Your task to perform on an android device: In the Booking.com app, search for Pad 51 Hotel in New York City from August 23–23 to August 30–23
Image 0: 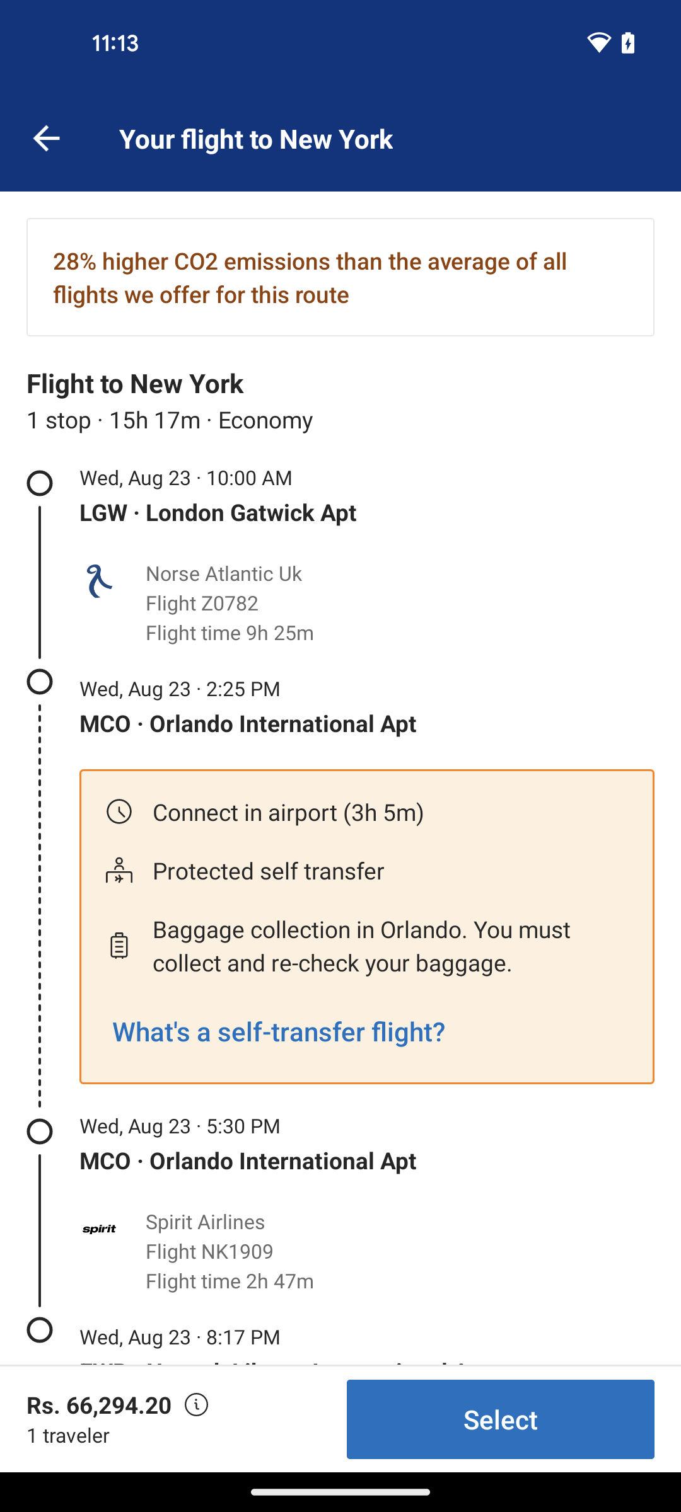
Go back to the previous page
Step 0: press back button
Image 1: 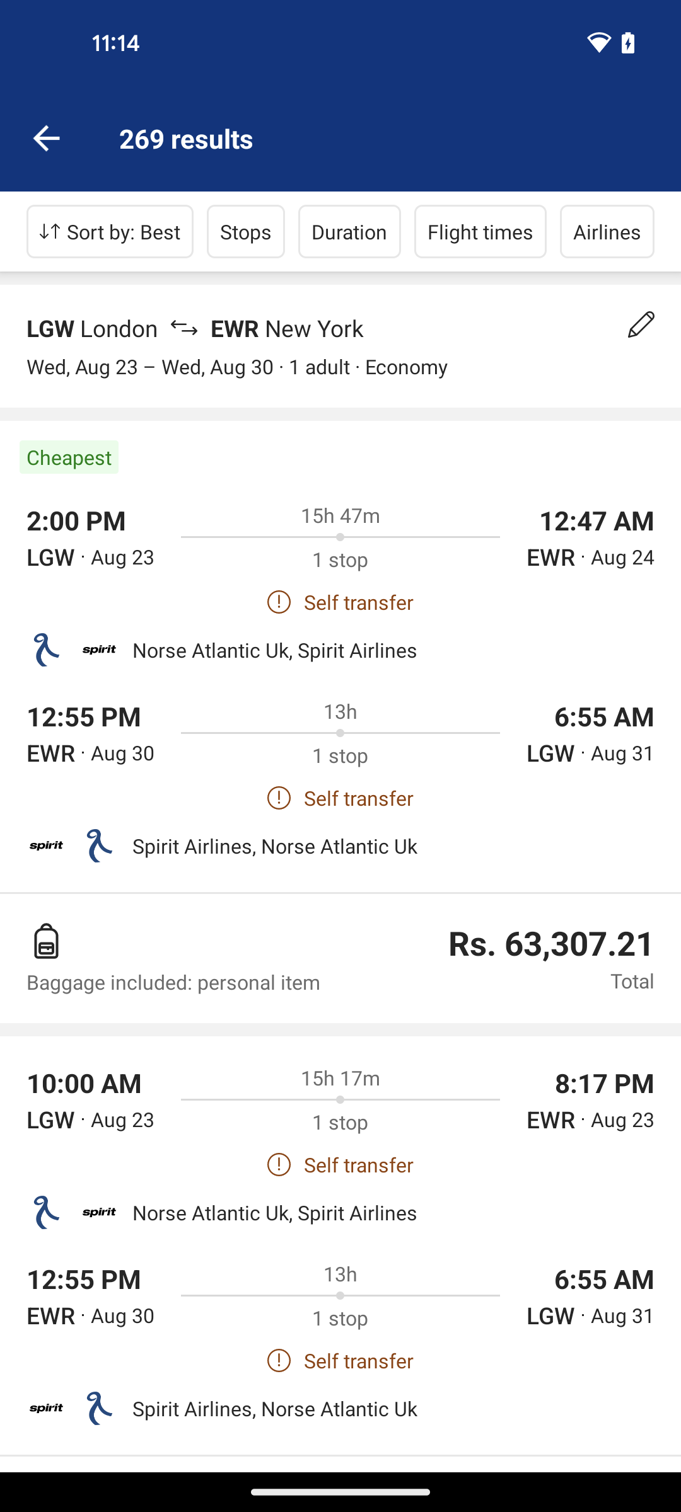
Go back to the previous page
Step 1: press back button
Image 2: 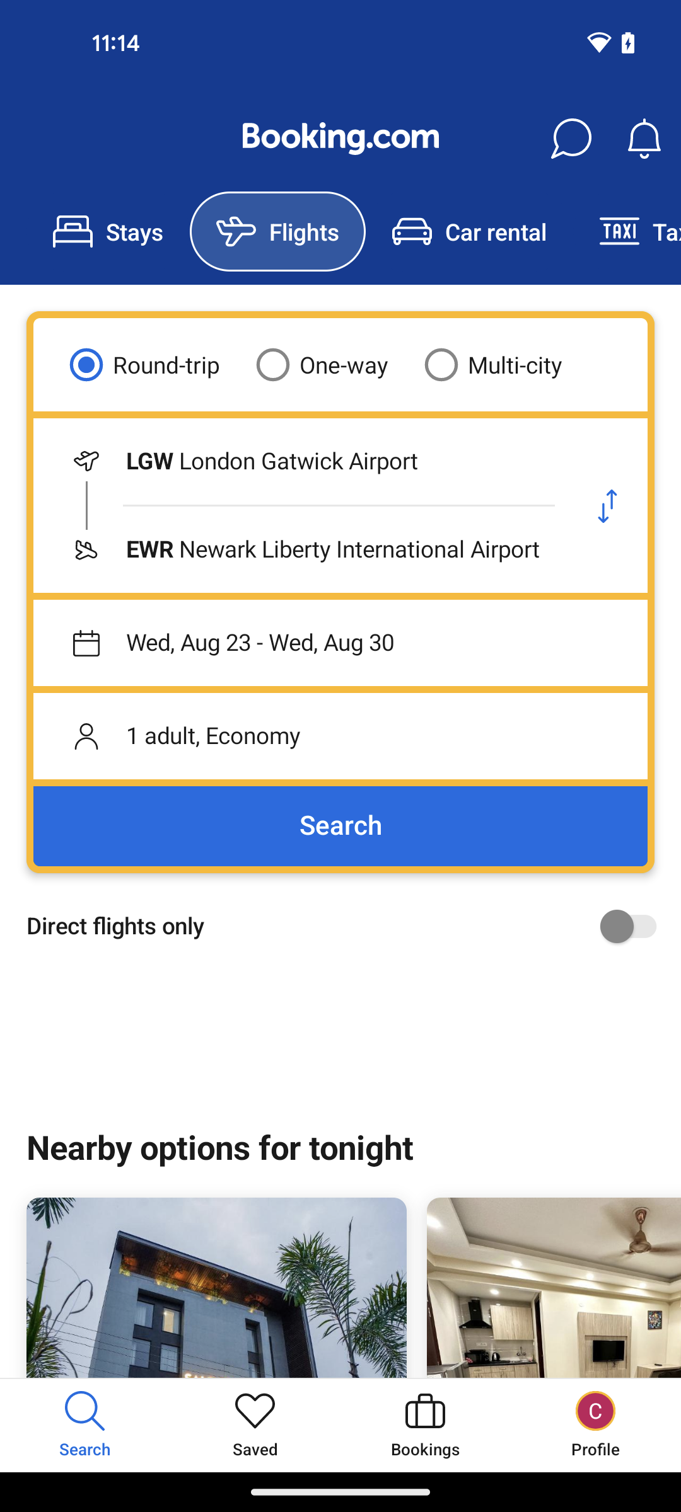
Click on the stays option
Step 2: click (134, 231)
Image 3: 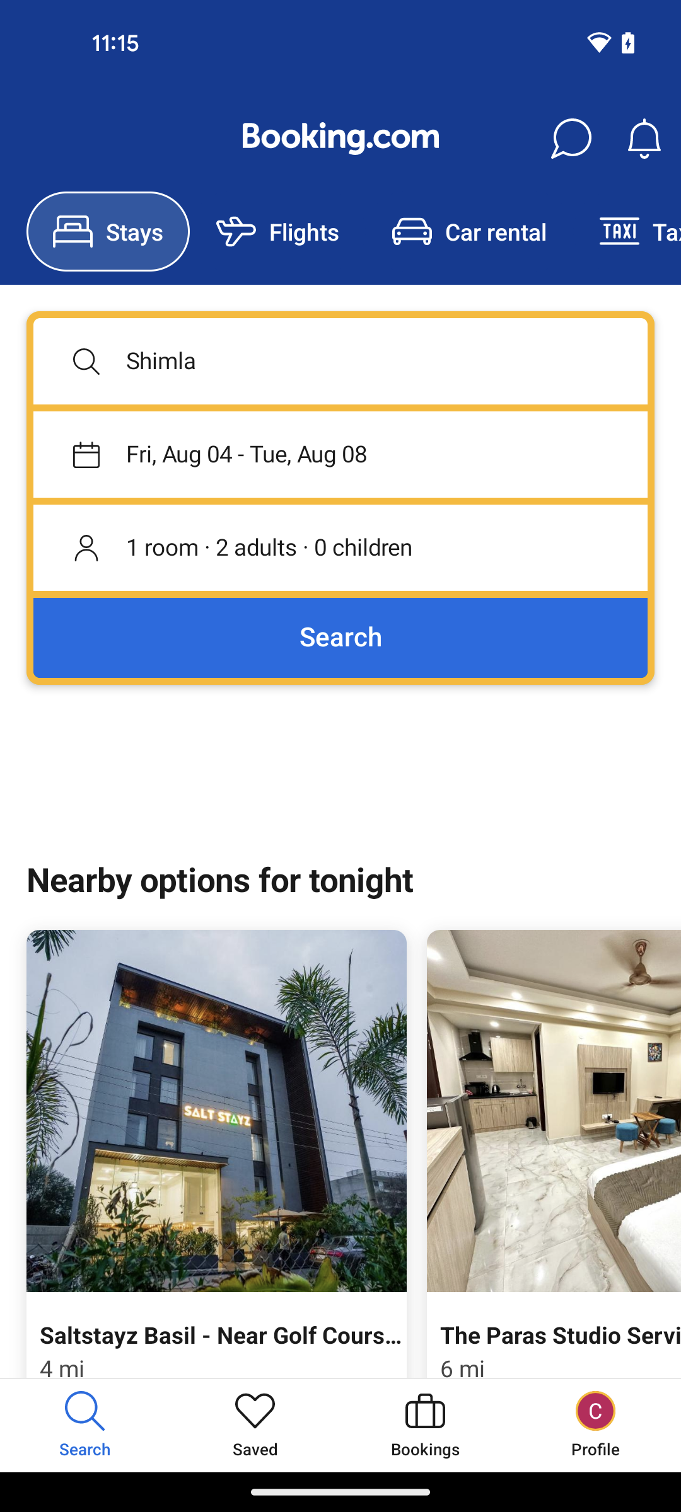
Click on the location search bar
Step 3: click (340, 361)
Image 4: 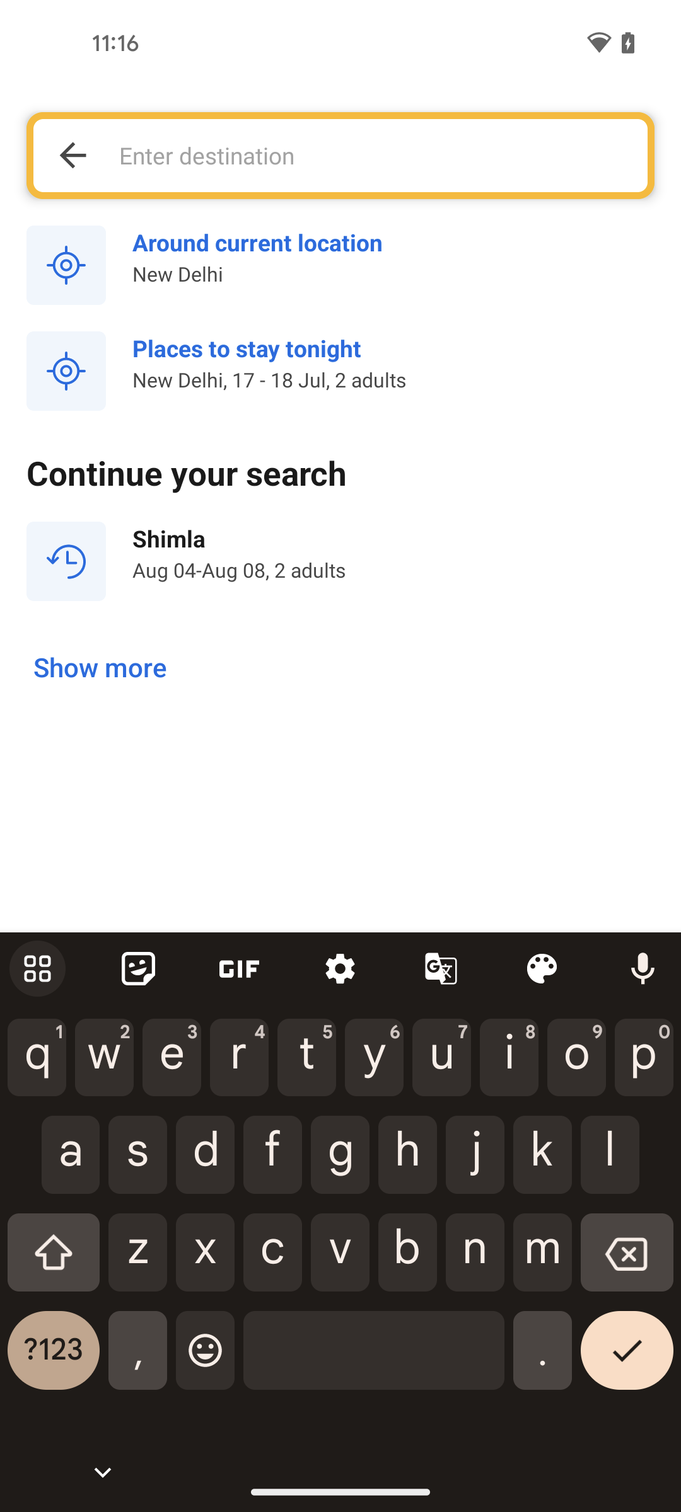
Search for New York City
Step 4: type "New York City"
Image 5: 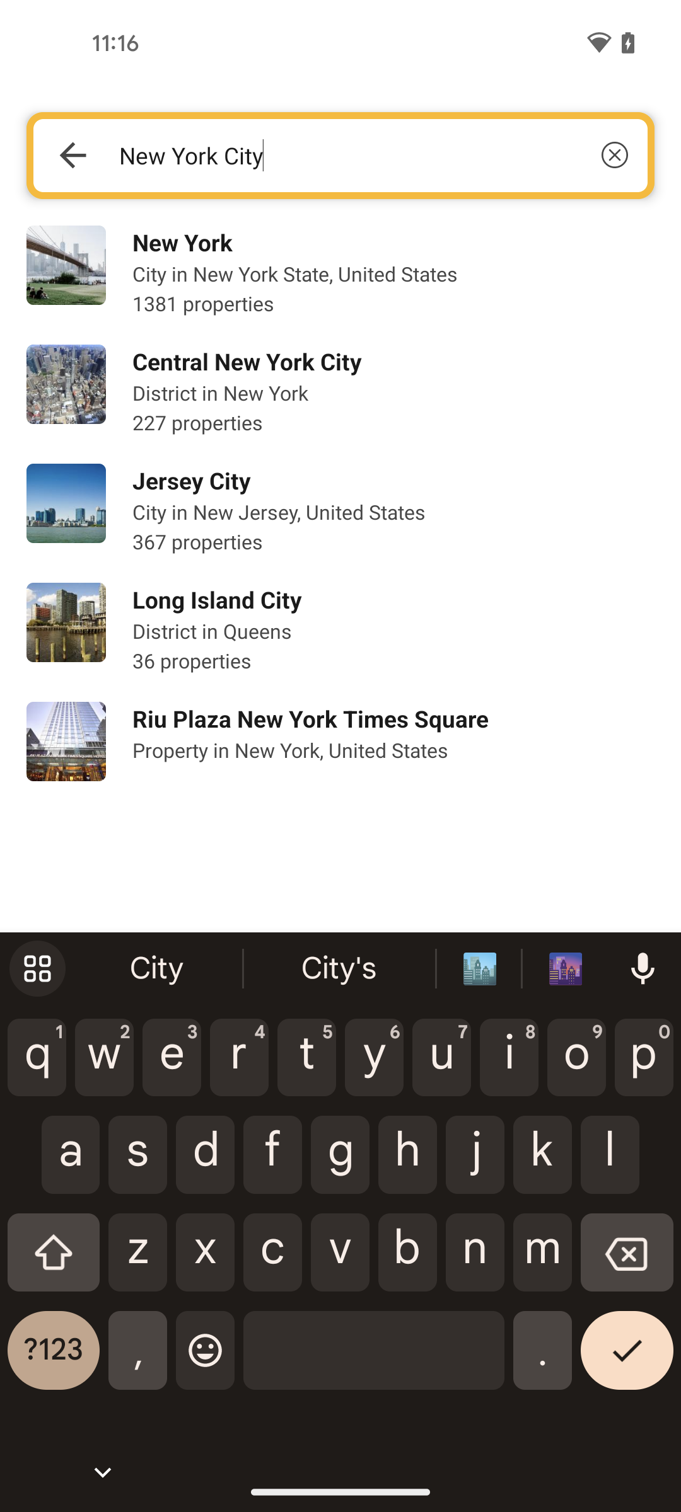
Select the second search result
Step 5: click (247, 361)
Image 7: 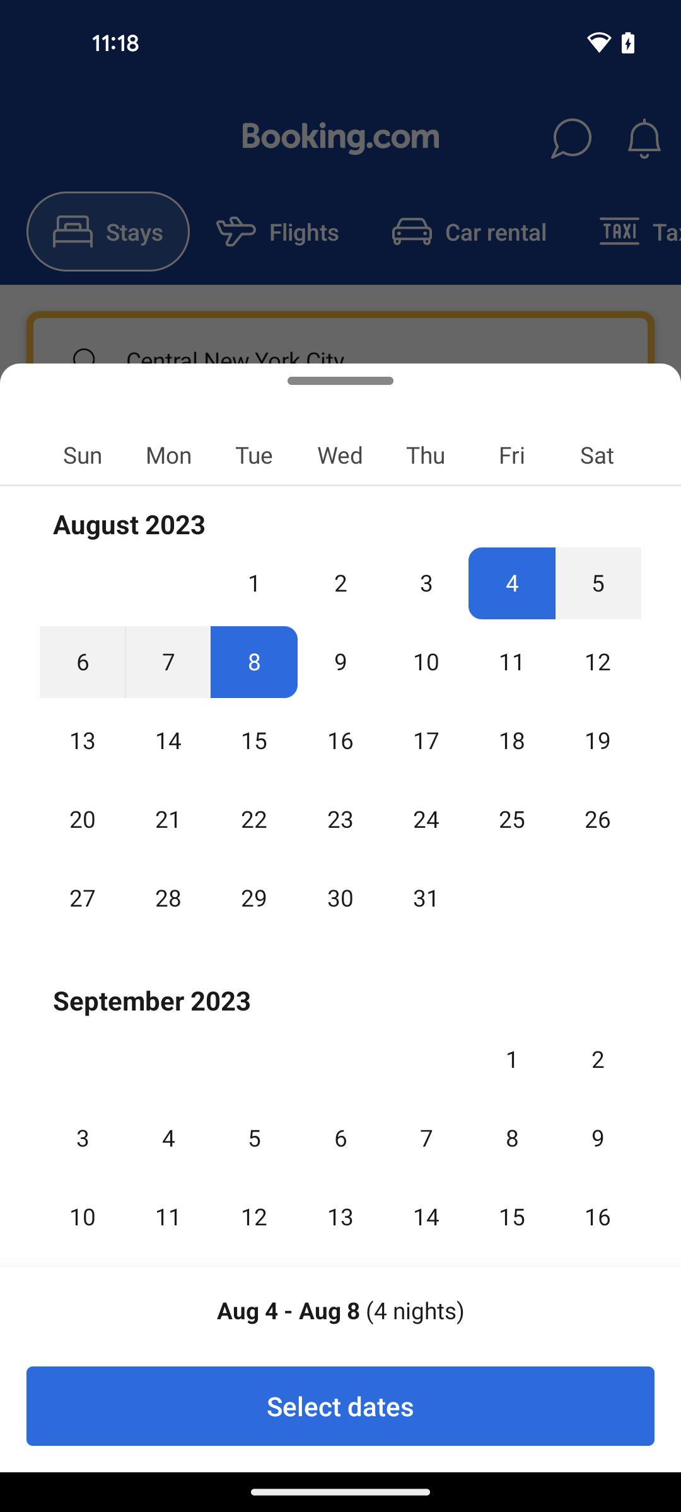
Select the check in date 23 august
Step 7: click (340, 799)
Image 9: 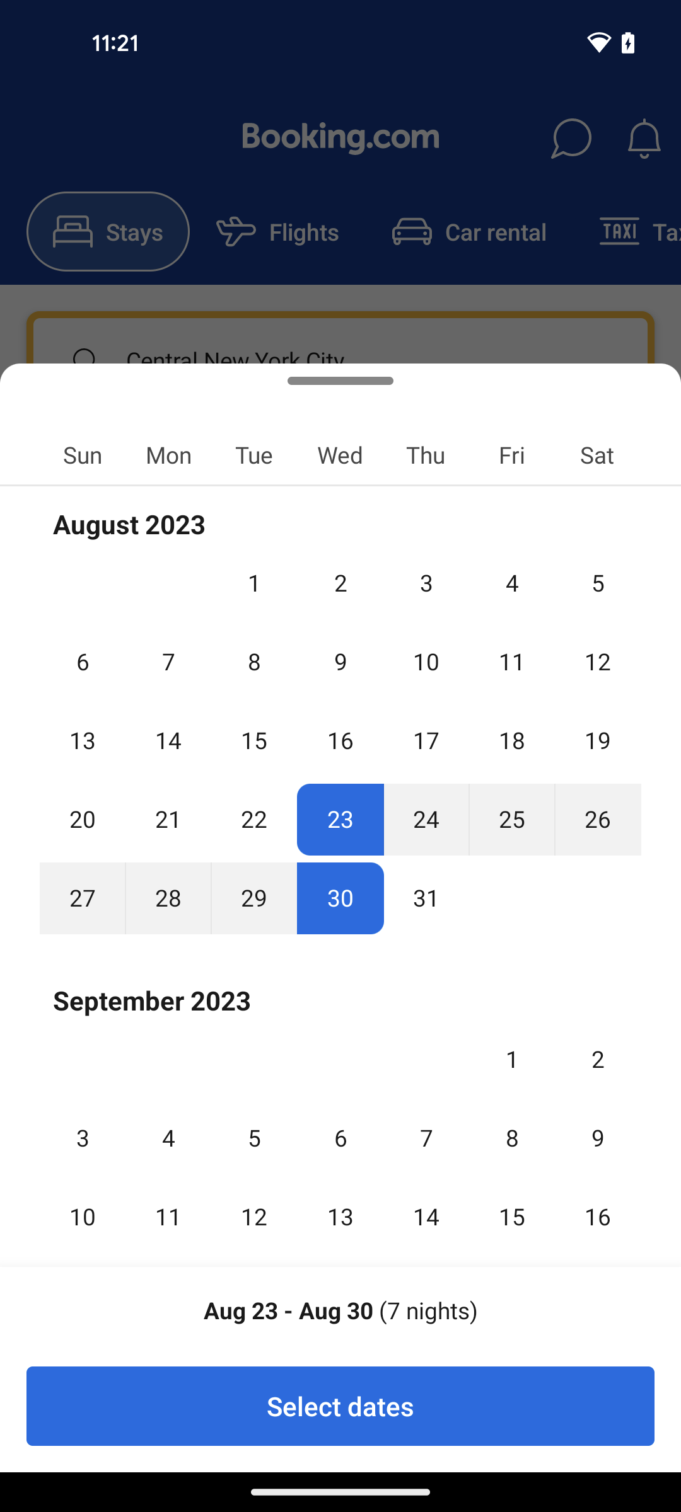
Tap on select dates at the bottom of the screen
Step 9: click (340, 1406)
Image 10: 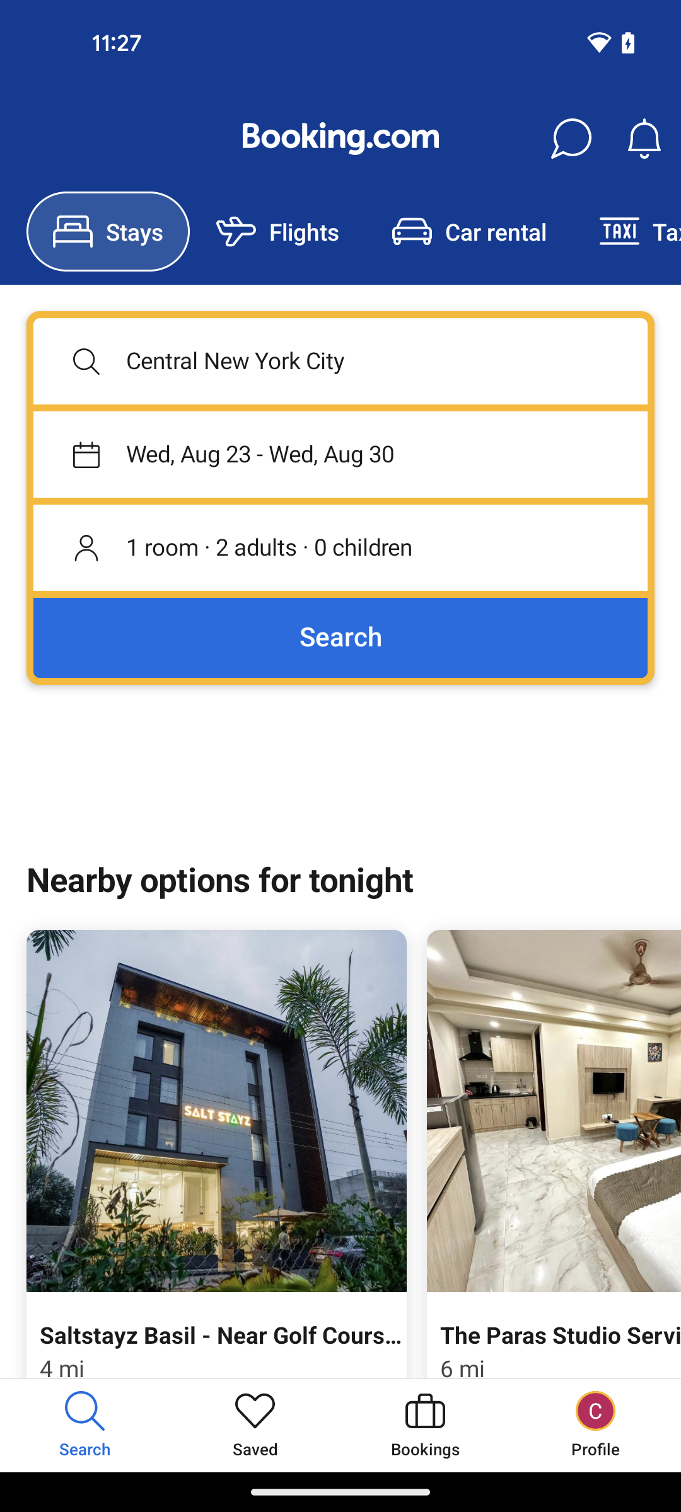
Click on the search button
Step 10: click (340, 638)
Image 11: 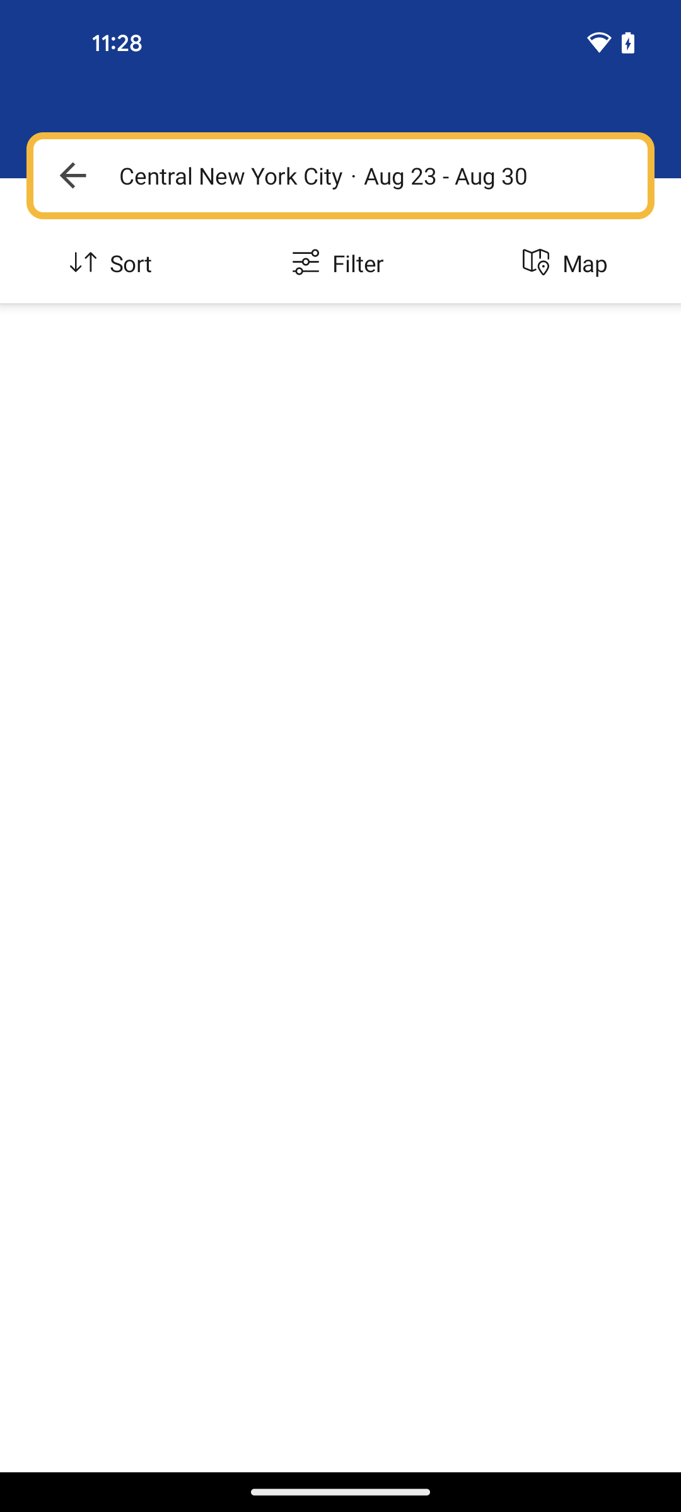
Click on the search button
Step 11: wait
Image 12: 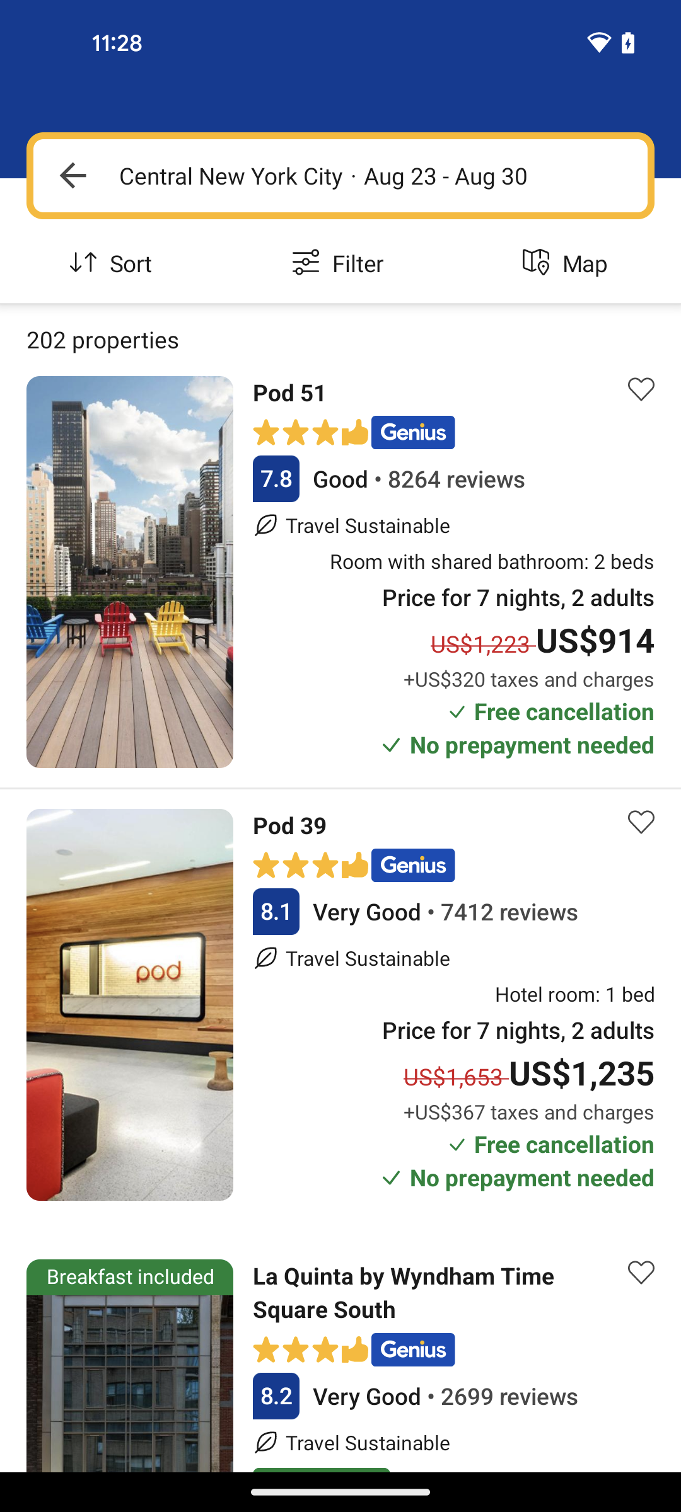
View the hotel pod 51
Step 12: click (129, 571)